Your task to perform on an android device: Show me the Reviews of other customers of the APPLE iphone 14(BLUE,128GB) on the Tata Neu app.
Image 0: 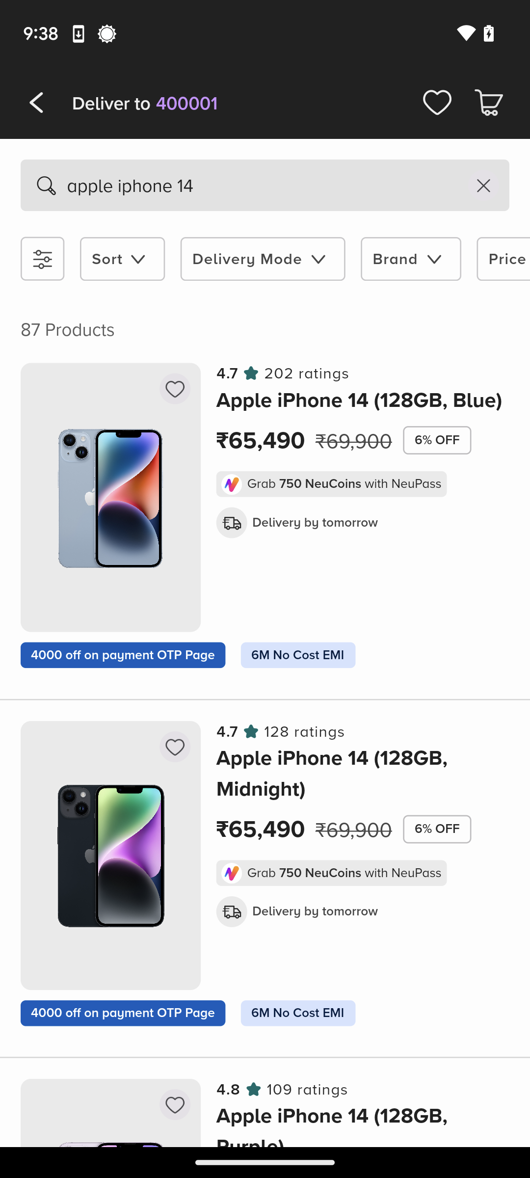
Click on the first search result.
Step 0: click (265, 497)
Image 1: 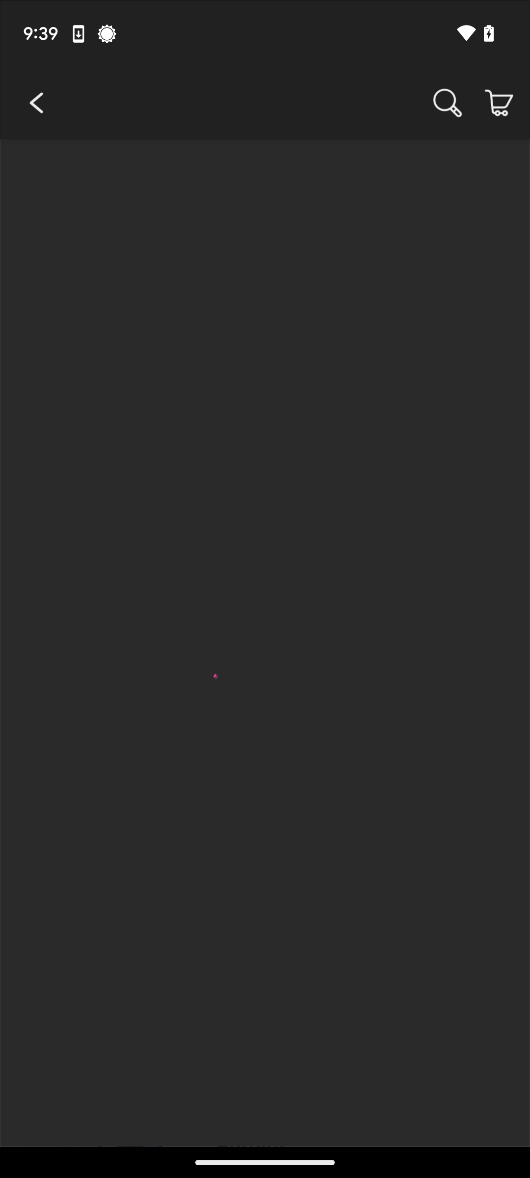
Click on the first search result.
Step 1: wait
Image 2: 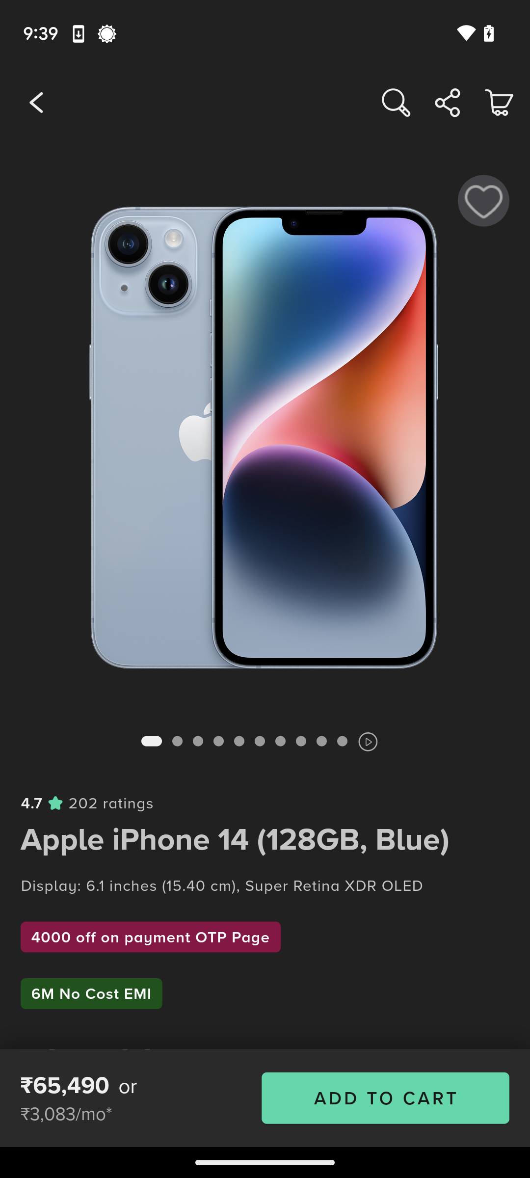
Scroll up until you find the Reviews.
Step 2: scroll down
Image 4: 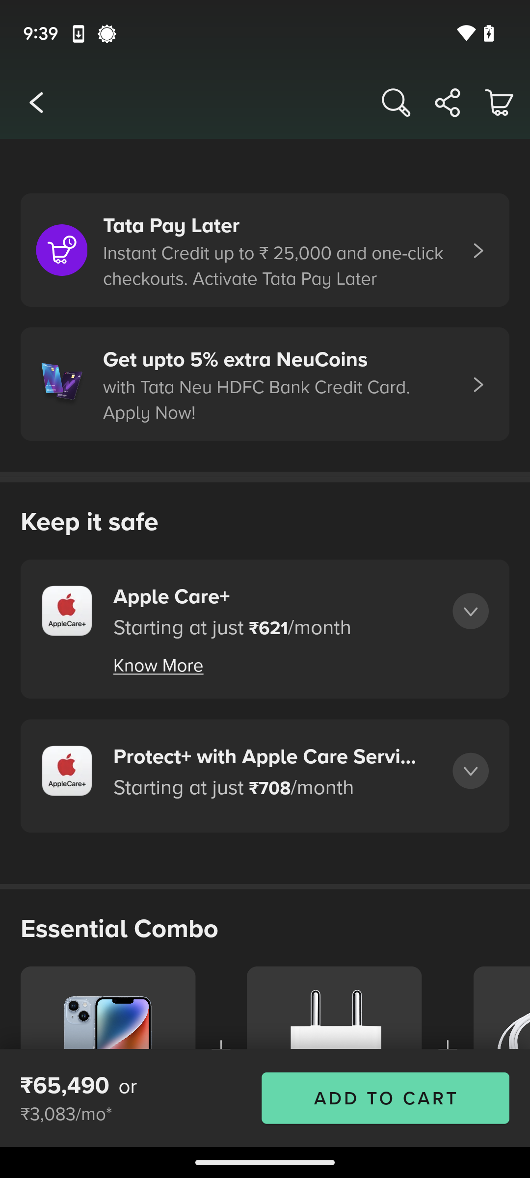
Scroll up until you find the Reviews.
Step 4: scroll down
Image 5: 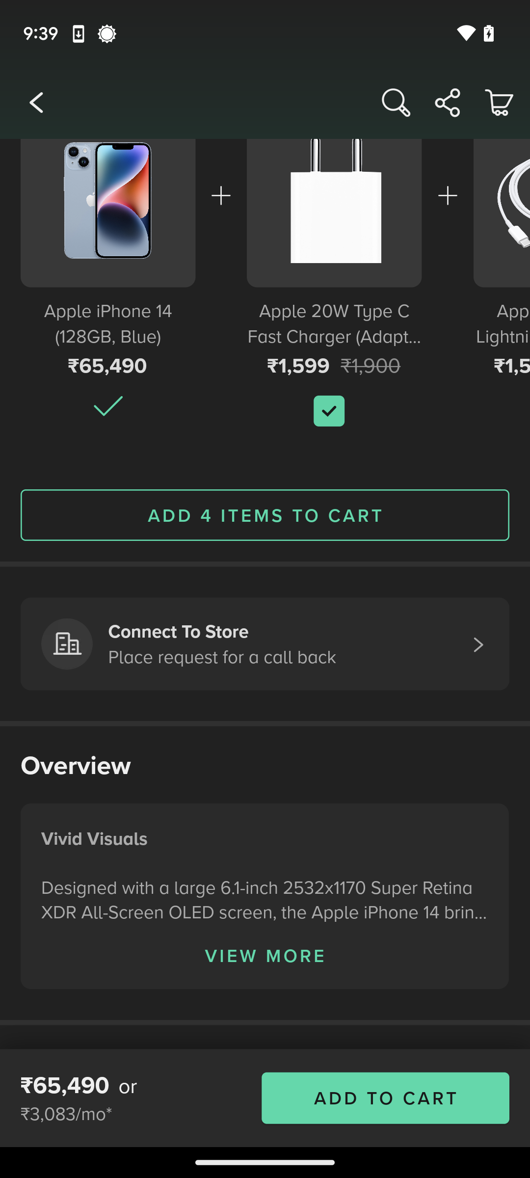
Scroll up until you find the Reviews.
Step 5: scroll down
Image 6: 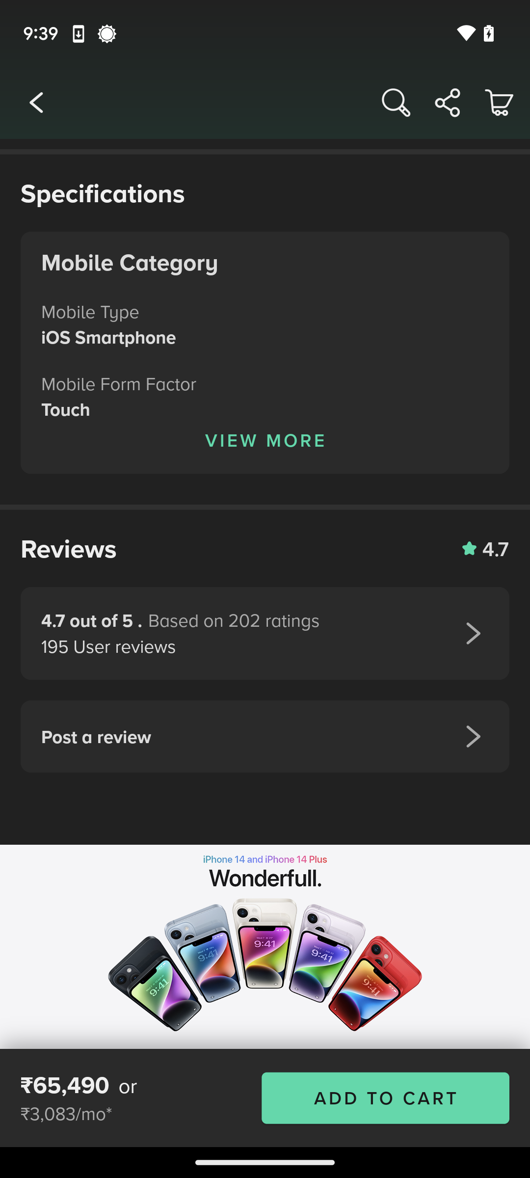
Click on the User reviews.
Step 6: click (265, 643)